Your task to perform on an android device: I'd want to test the quality of my voice by recording an audio file on the Recorder app.
Image 0: 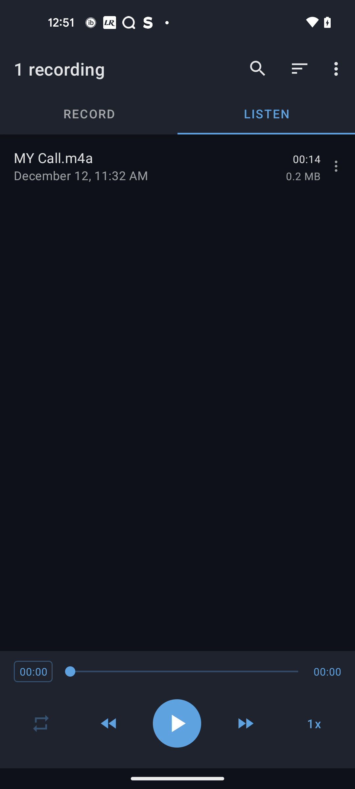
Open the Recorder app
Step 0: open app "Recorder"
Image 1: 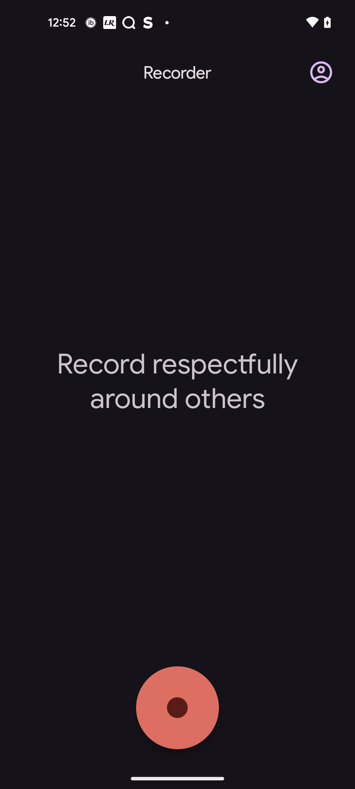
Click on the Start button
Step 1: click (177, 708)
Image 2: 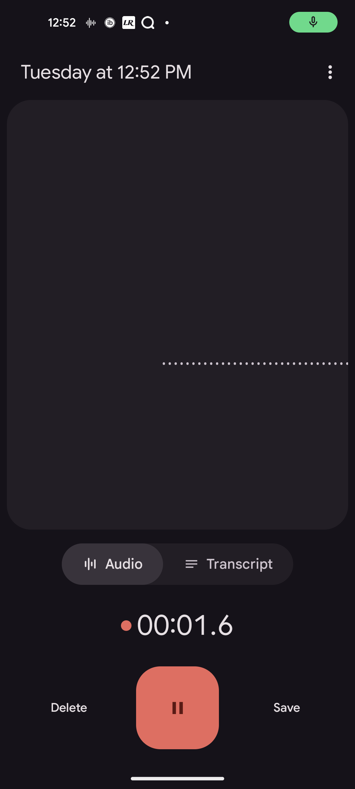
Click on the Pause button
Step 2: click (177, 708)